Your task to perform on an android device: One of my known suggested that I record my voice with mono-44kHz quality for a better audio file in the voice recorder app.
Image 0: 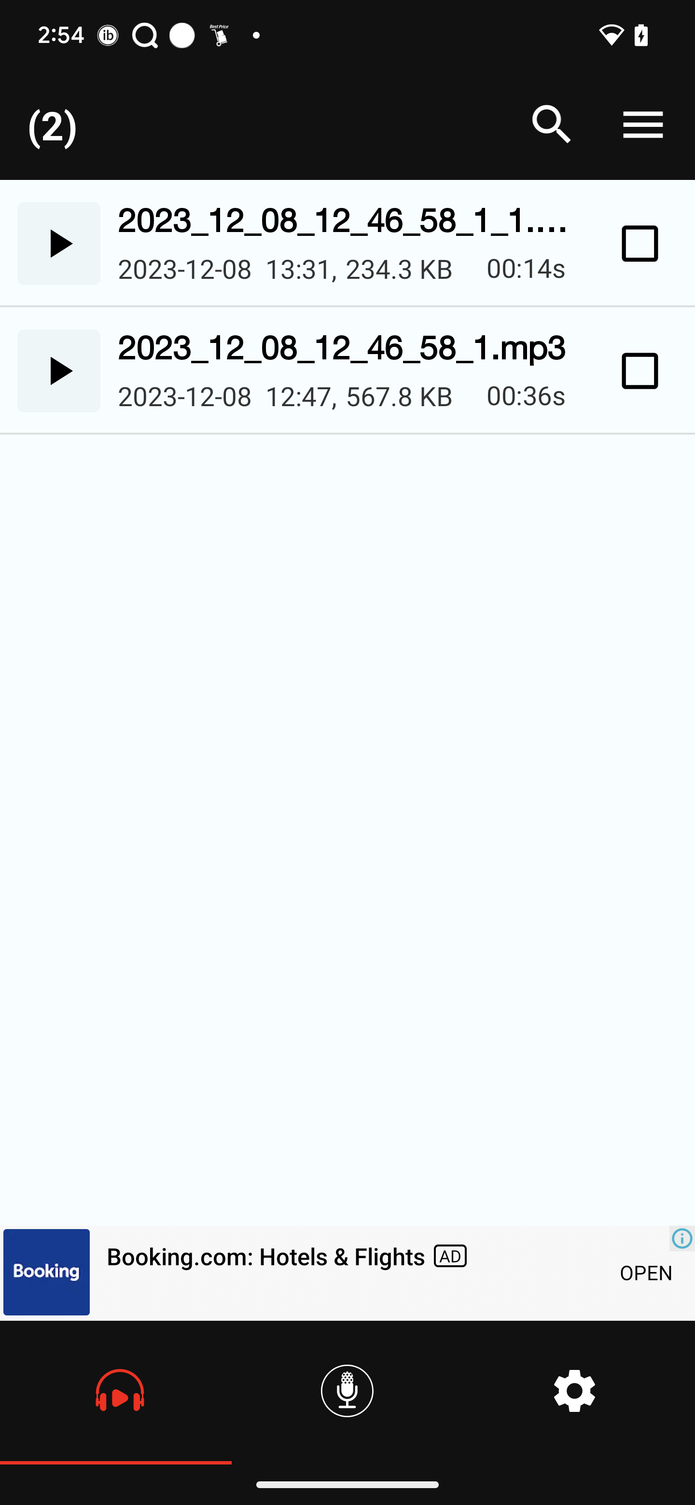
Click on the setting icon at the right bottom of the screen
Step 0: click (553, 1409)
Image 1: 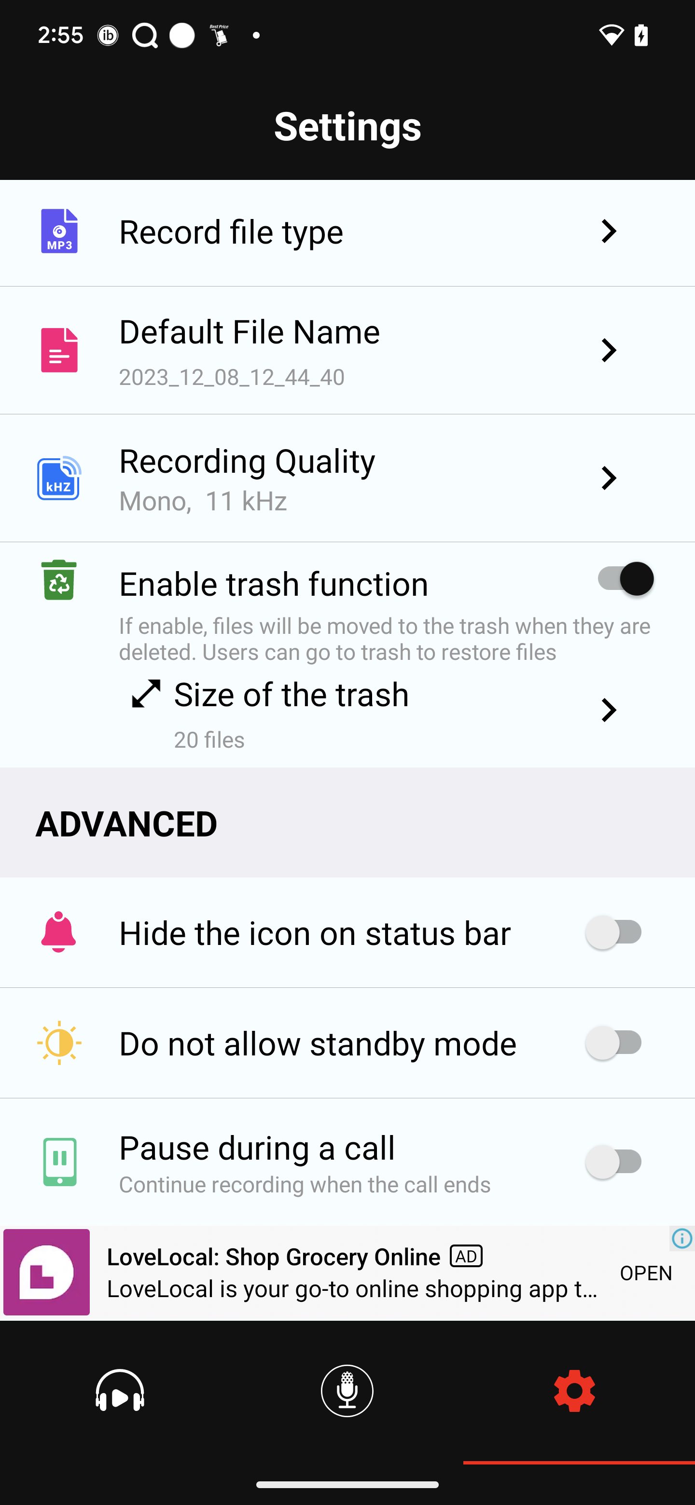
Click on the recording quality option
Step 1: click (203, 499)
Image 2: 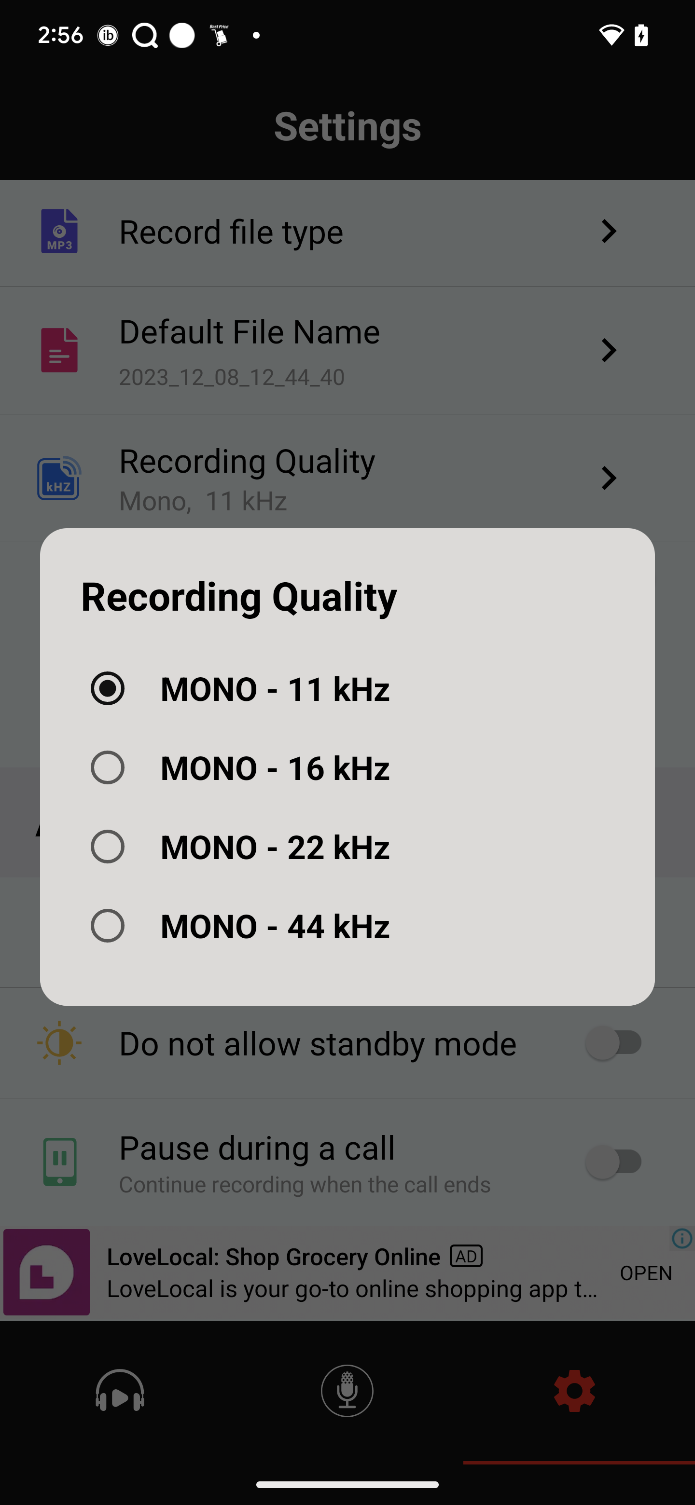
Click and select the mono-44 kHz option
Step 2: click (347, 926)